Your task to perform on an android device: Send the second photo from my gallery to my friend Amelia Miller on the Chat app.
Image 0: 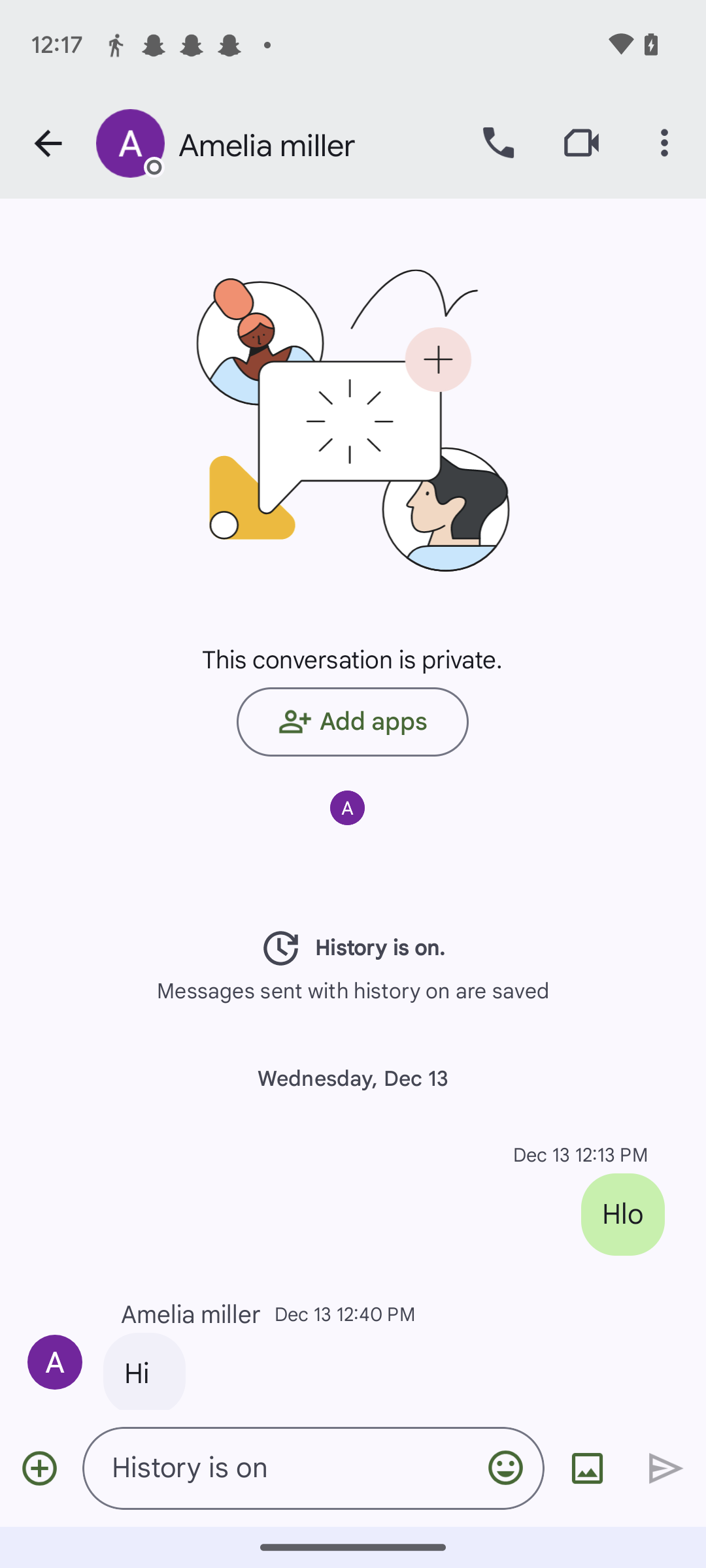
Click on the image icon at the bottom of the screen.
Step 0: click (587, 1468)
Image 1: 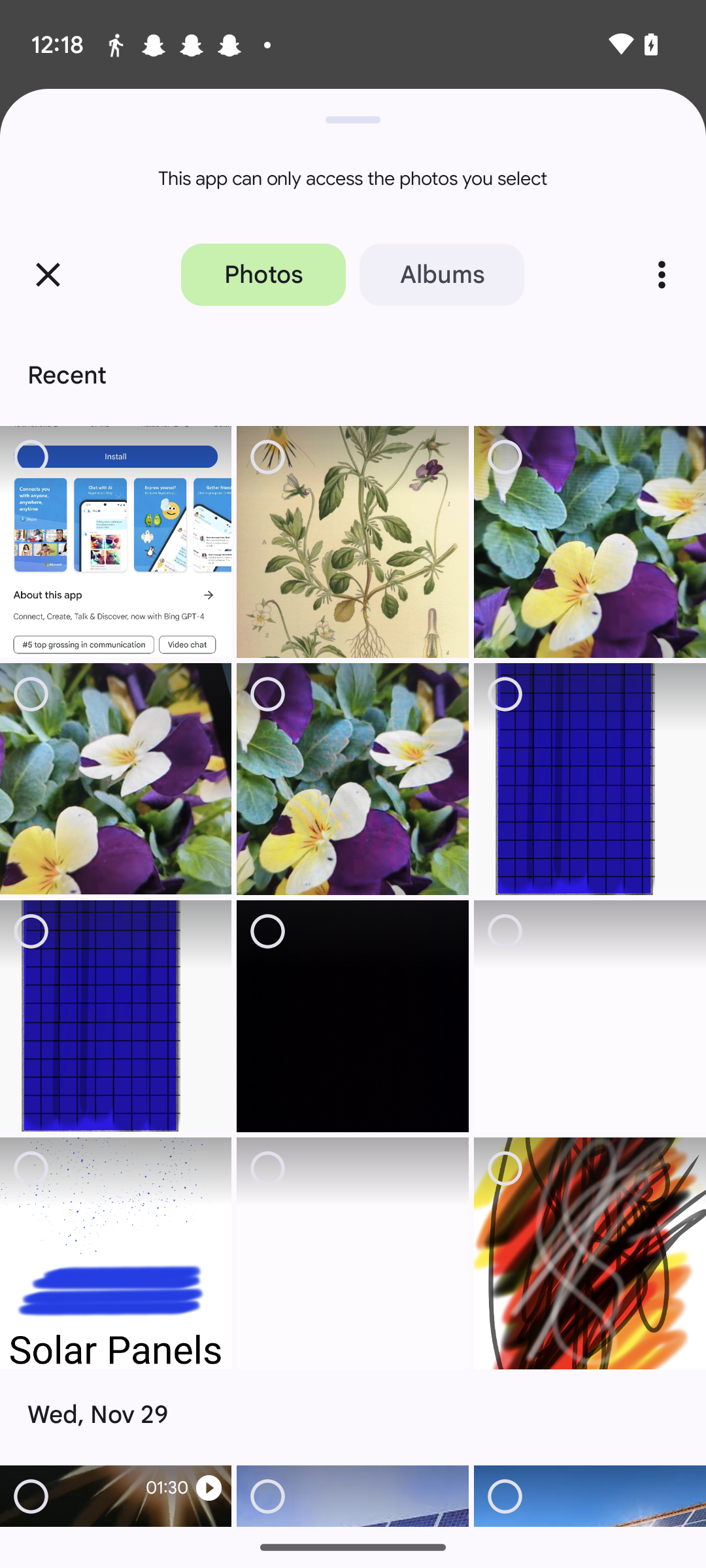
Select the second photo.
Step 1: click (352, 542)
Image 2: 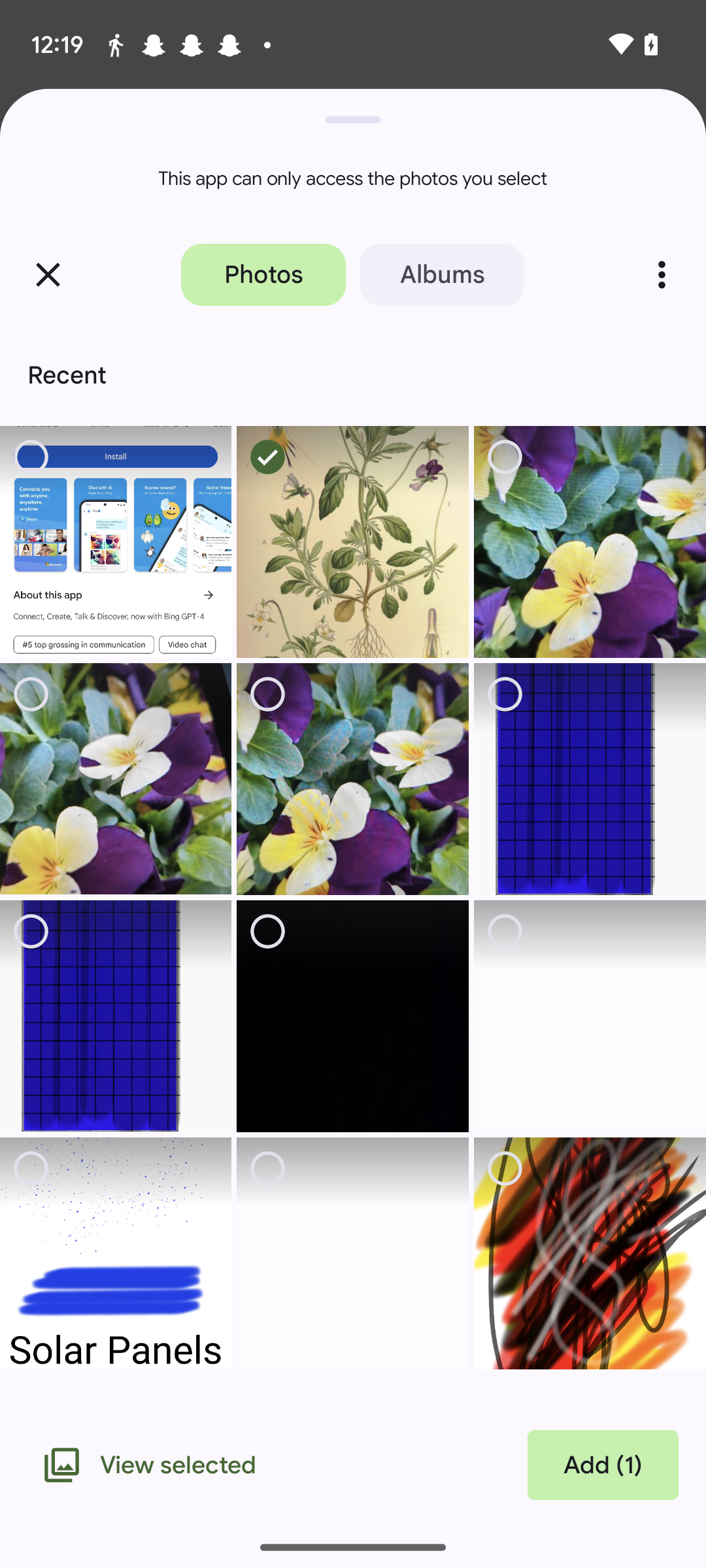
Click on the add icon at the bottom right of the screen.
Step 2: click (603, 1465)
Image 3: 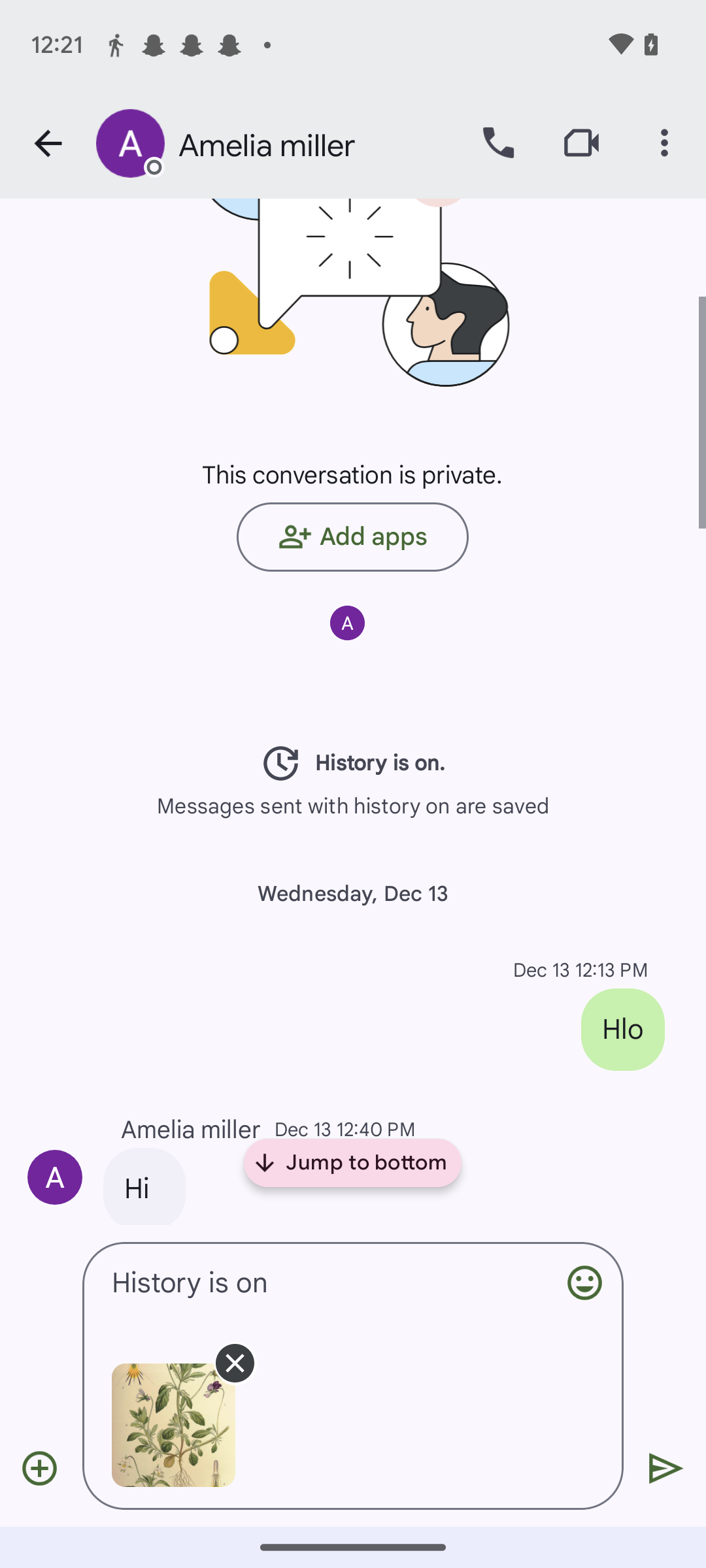
Click on the send icon at the bottom right of the screen.
Step 3: click (666, 1468)